Your task to perform on an android device: Open the Google docs app and share the miniso.docx file  with dbwscratch.test.id9@gmail.com
Image 0: 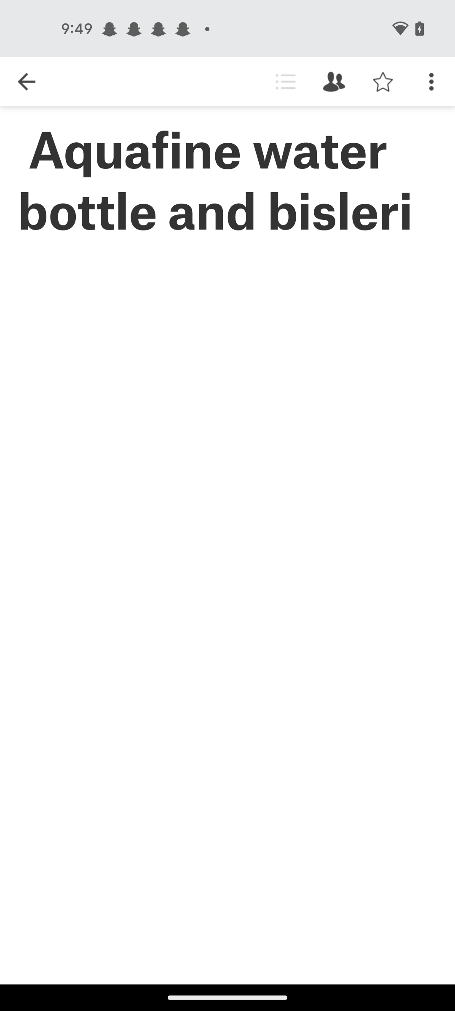
open Google docs app
Step 0: open app "Docs"
Image 1: 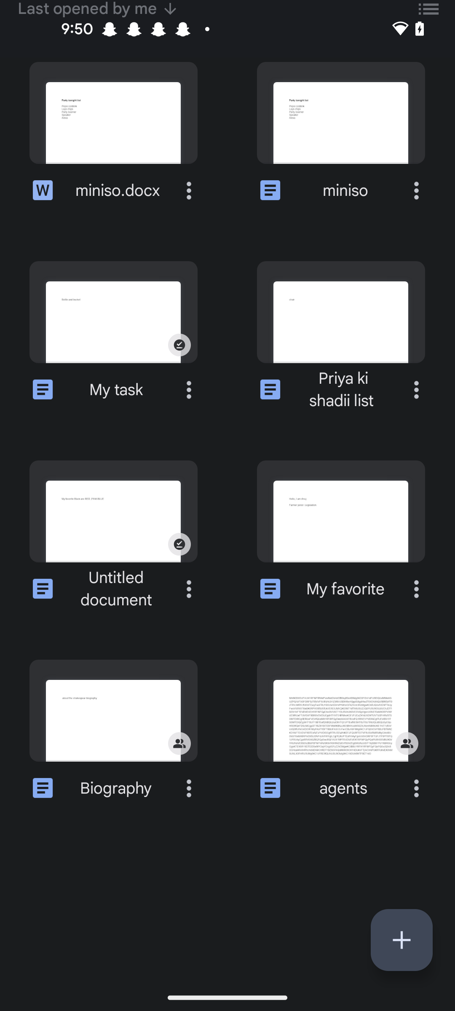
Click on the three dots of the miniso.docx file 
Step 1: click (189, 190)
Image 3: 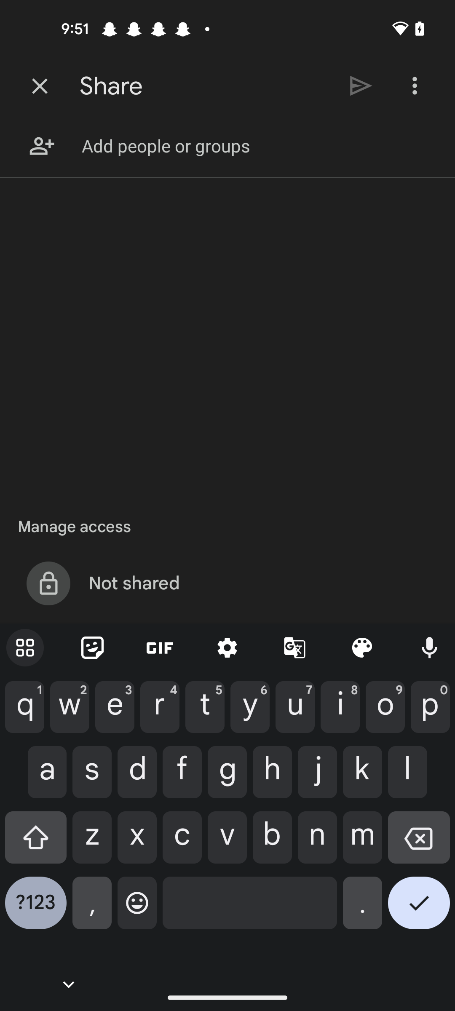
Click on the text bar of the screen 
Step 3: click (268, 146)
Image 4: 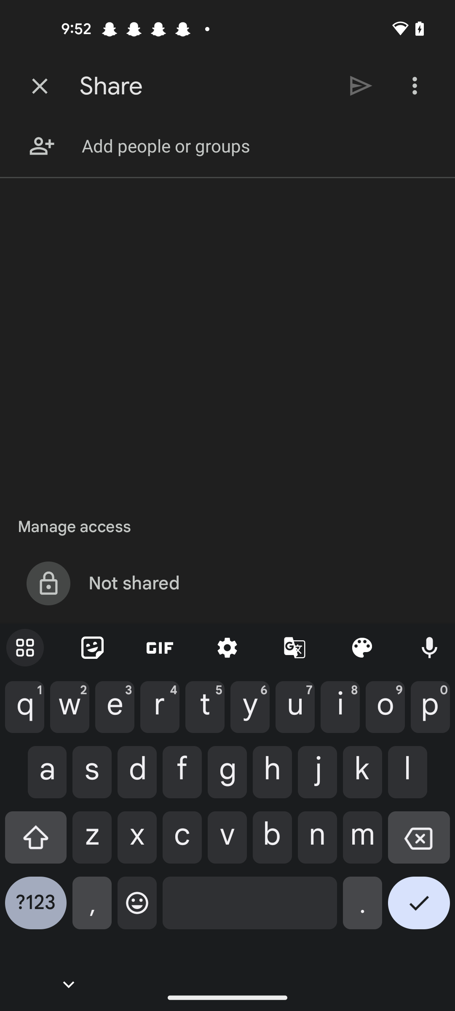
Enter email as dbwscratch.test.id9@gmail.com
Step 4: type "dbwscratch.test.id9@gmail.com"
Image 5: 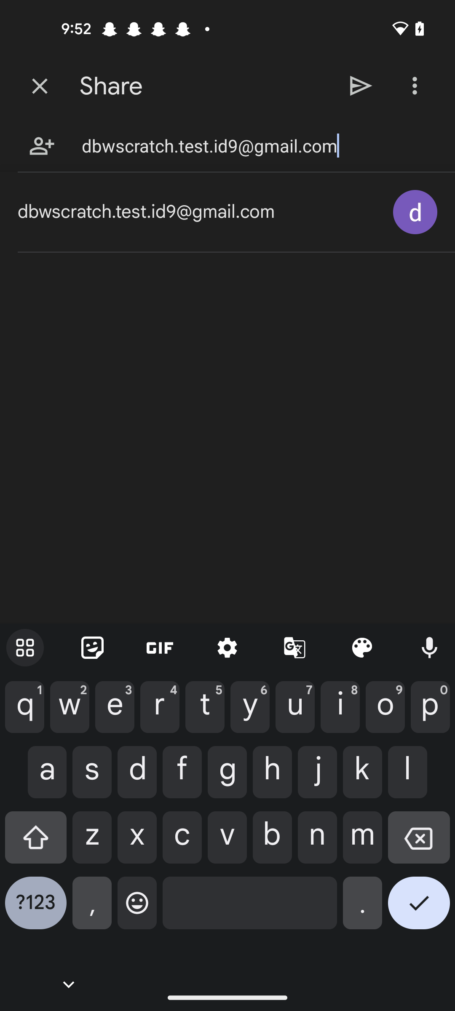
Click on the send icon at the top right corner of the screen
Step 5: click (361, 86)
Image 6: 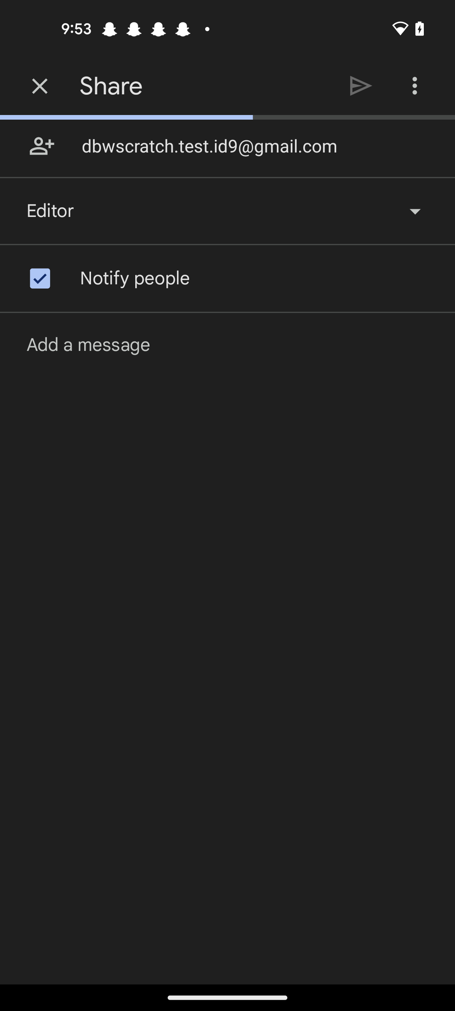
Click on the send icon at the top right corner of the screen
Step 6: wait